Your task to perform on an android device: Read the Nike Air Jorden Shoe Mens 10 True Flight Sneakers review on the eBay app to find out more about this product.
Image 0: 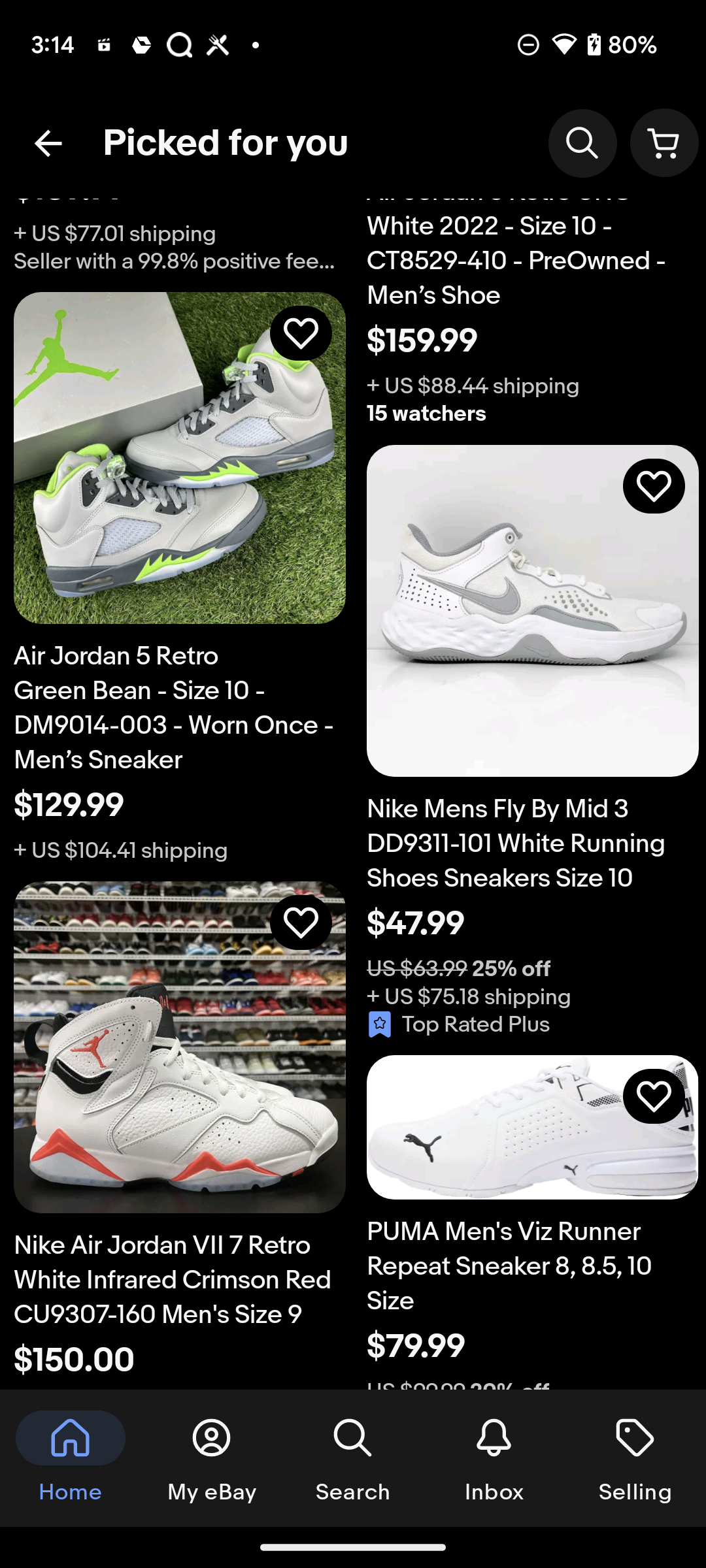
go back to the previous page
Step 0: press back button
Image 1: 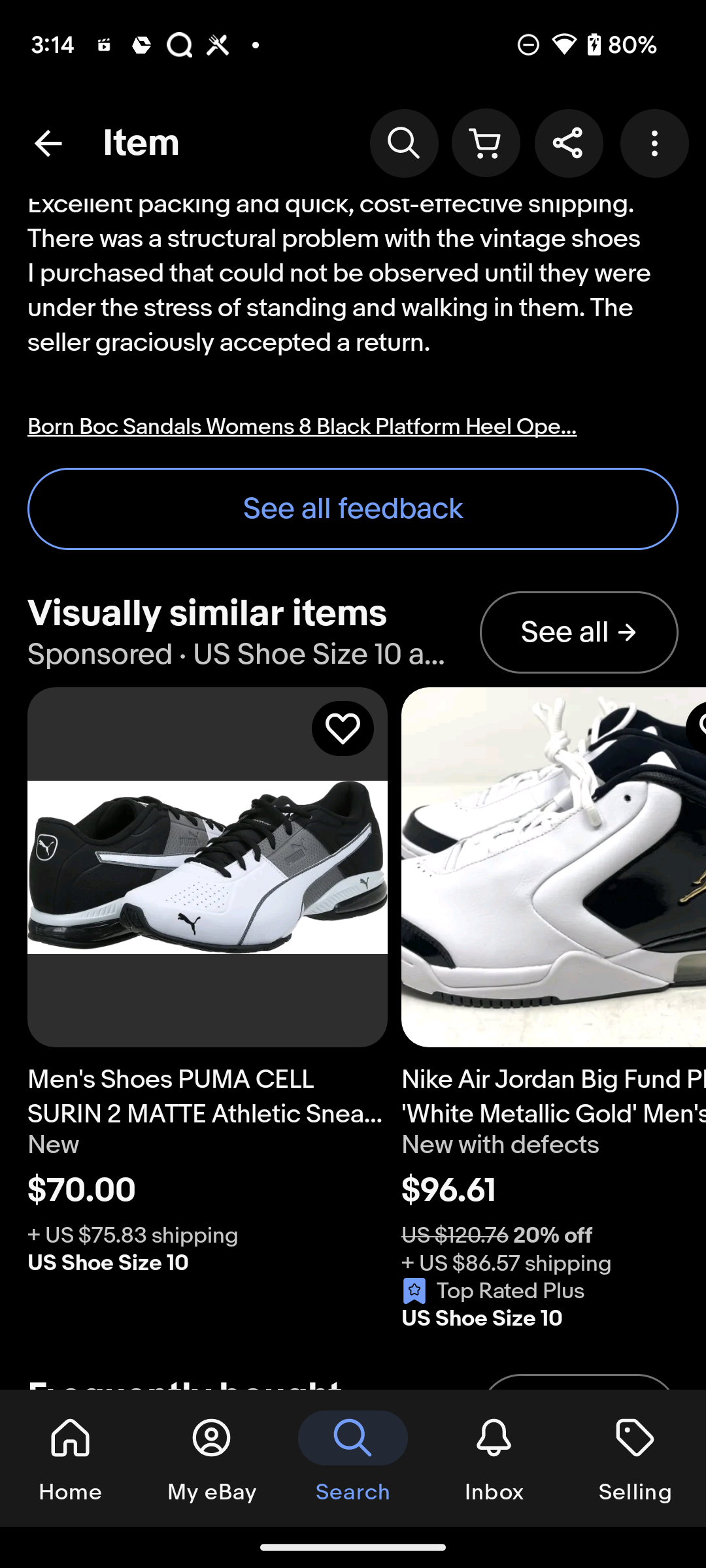
Click on See all feedback button
Step 1: click (353, 509)